Your task to perform on an android device: I want to add the JBL-Noise Cancelling Wireless Headphones -Under Armour project Rock Brand New to my cart, so add this headphones to my cart in the eBay app.
Image 0: 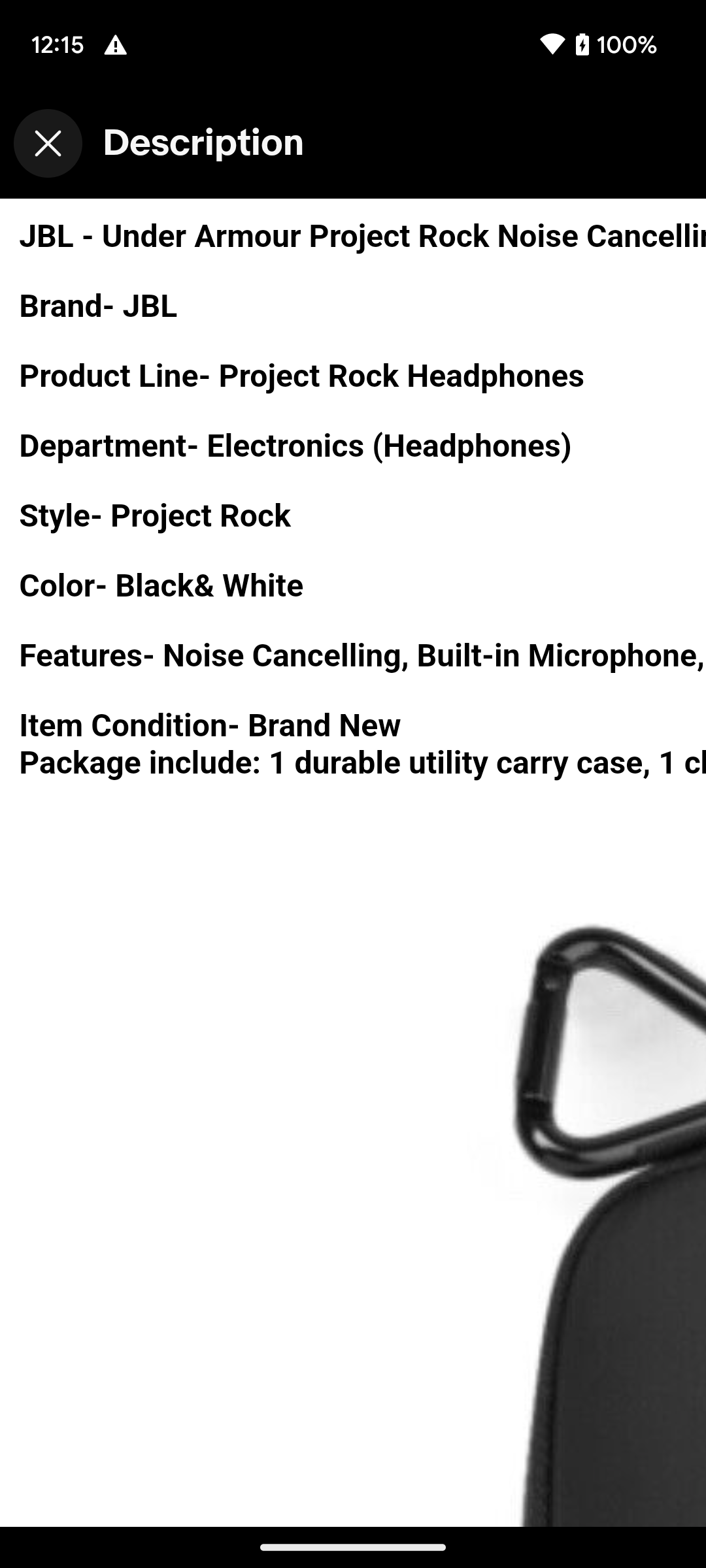
Go back to the previous page.
Step 0: press back button
Image 1: 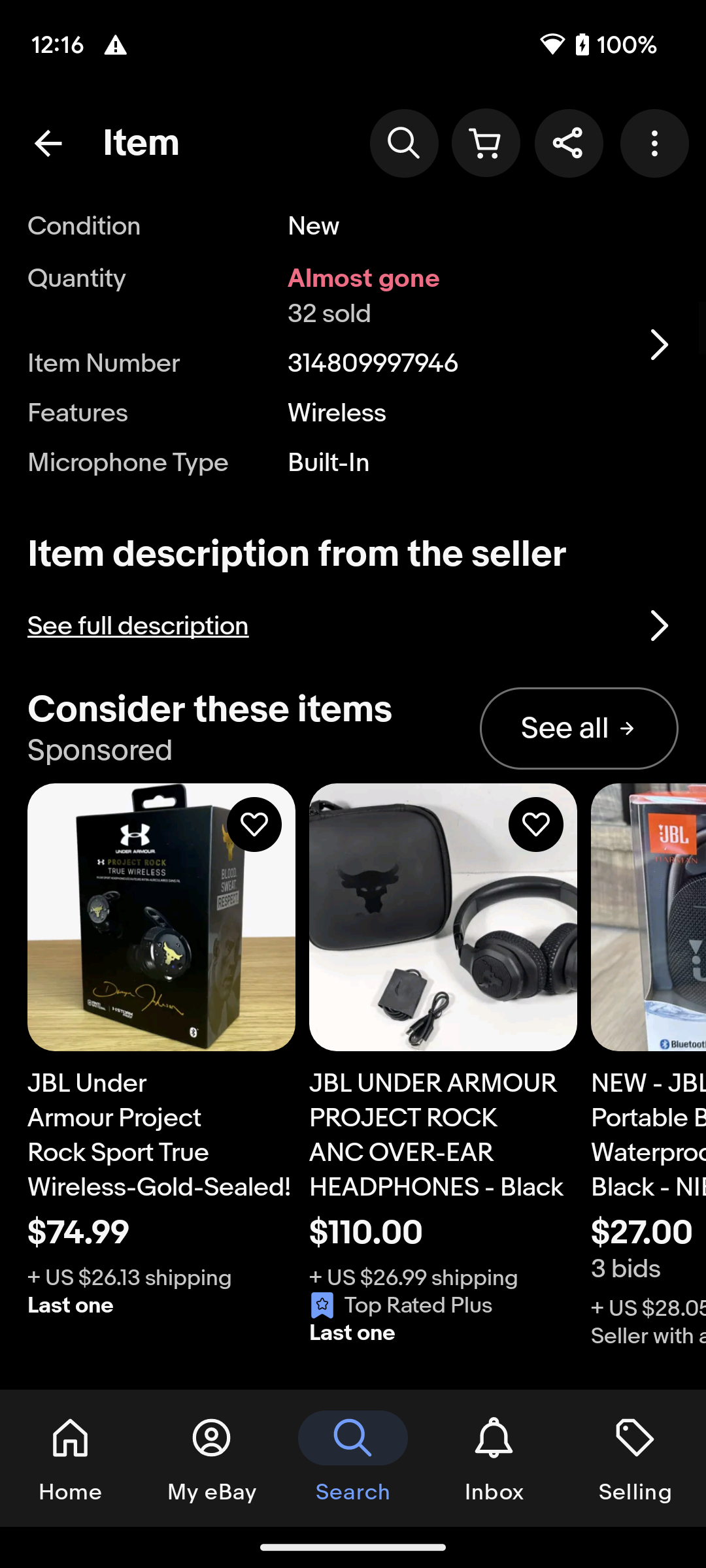
Scroll up to view the add to cart option.
Step 1: scroll up
Image 2: 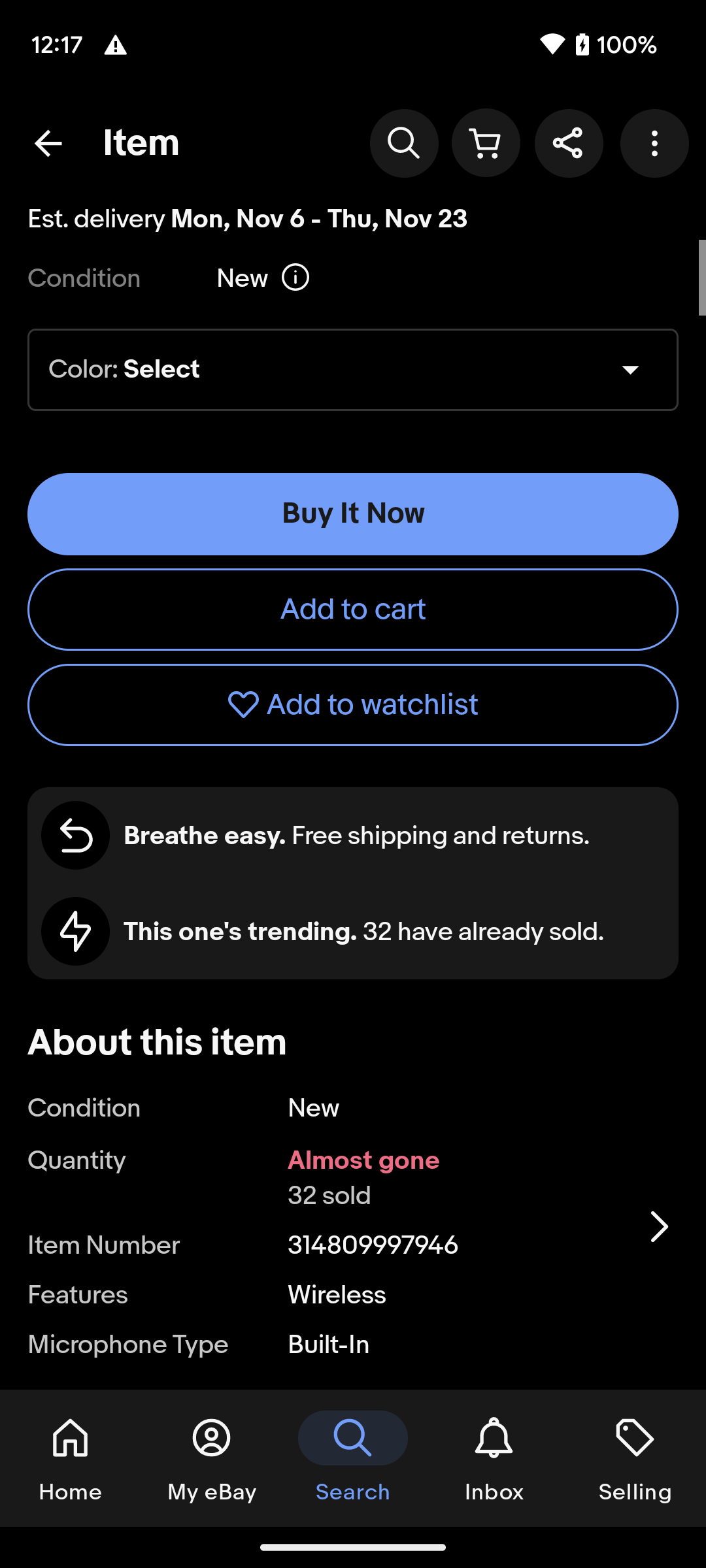
Click on the Add to Cart button to add this product to my cart.
Step 2: click (353, 610)
Image 3: 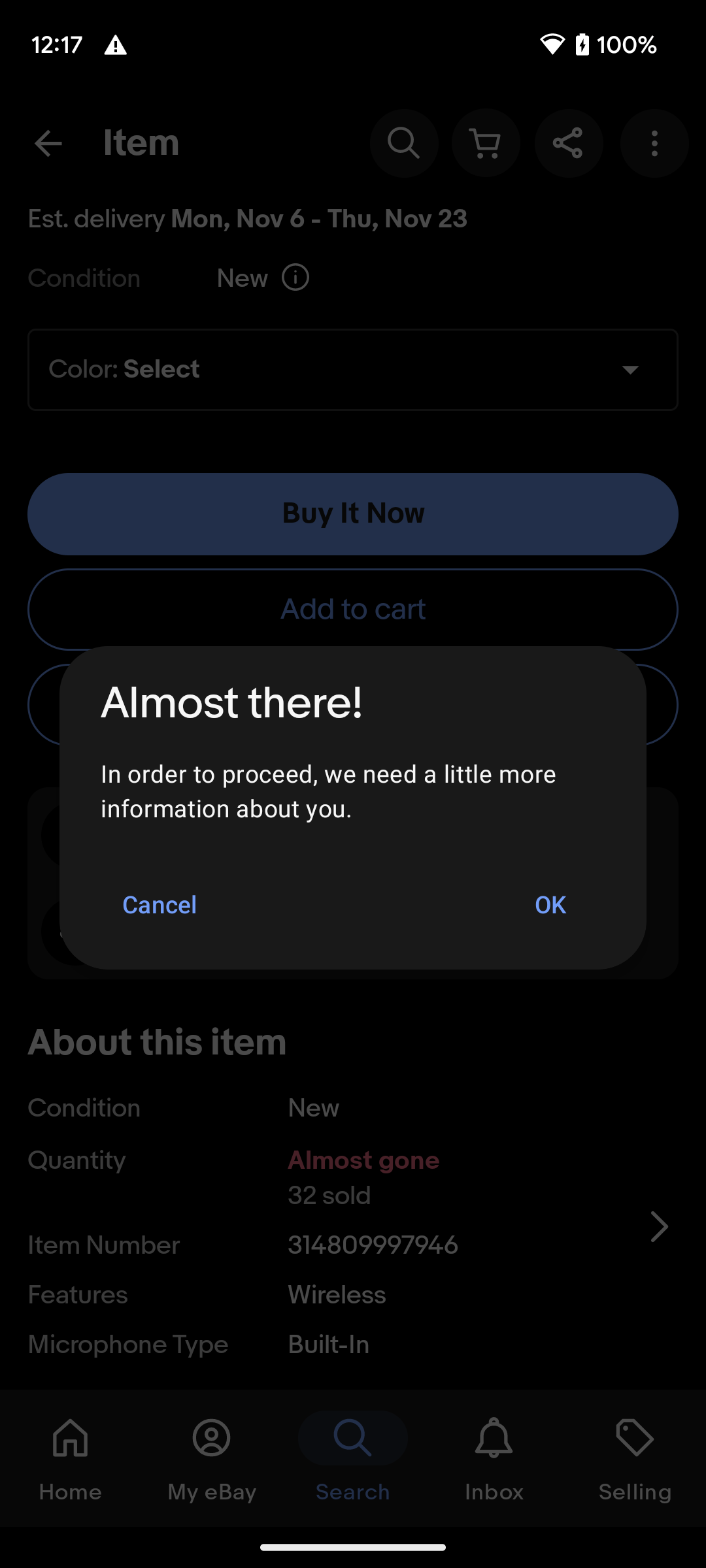
Click on the Add to Cart button to add this product to my cart.
Step 3: wait
Image 4: 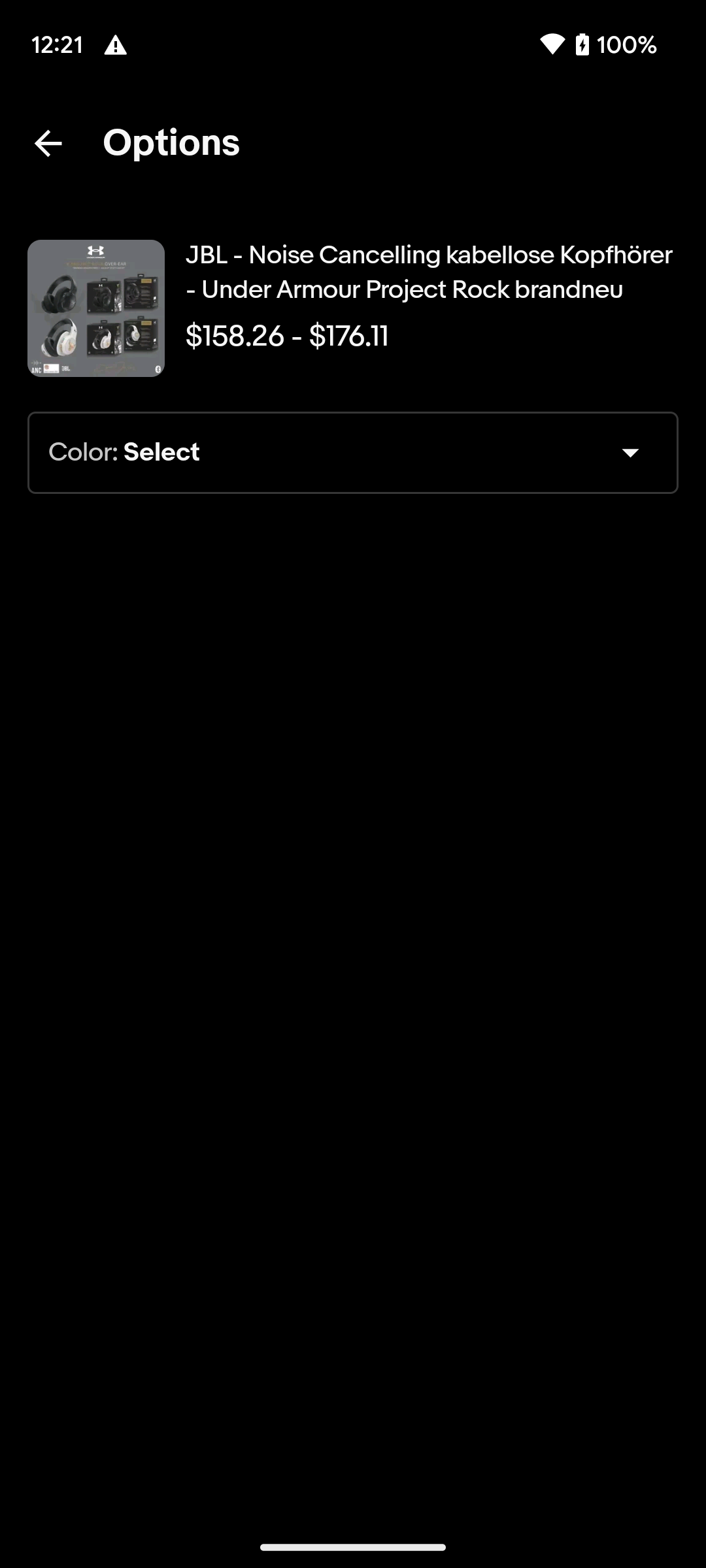
Click on the Color drop-down button to select the color.
Step 4: click (311, 453)
Image 5: 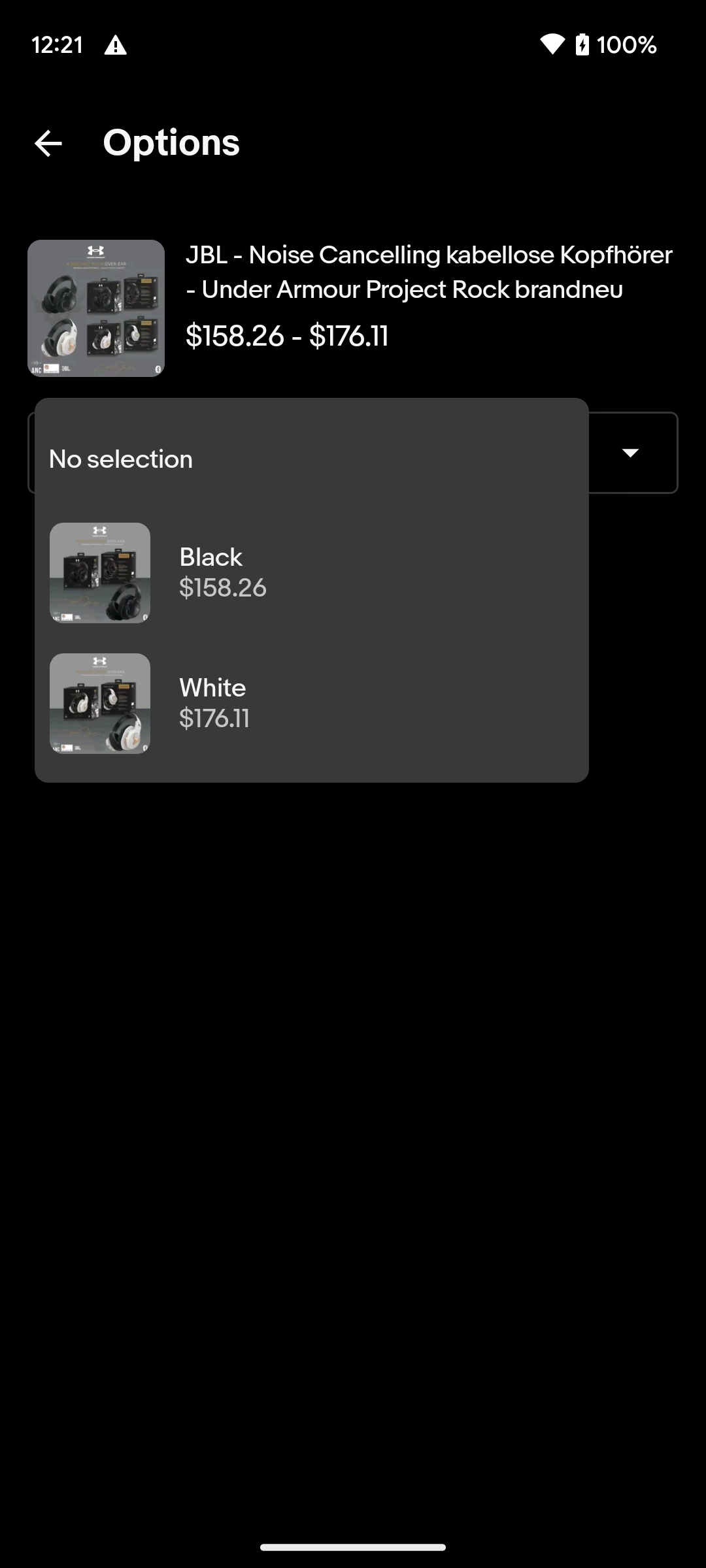
Click on the Black color to select the color.
Step 5: click (377, 557)
Image 6: 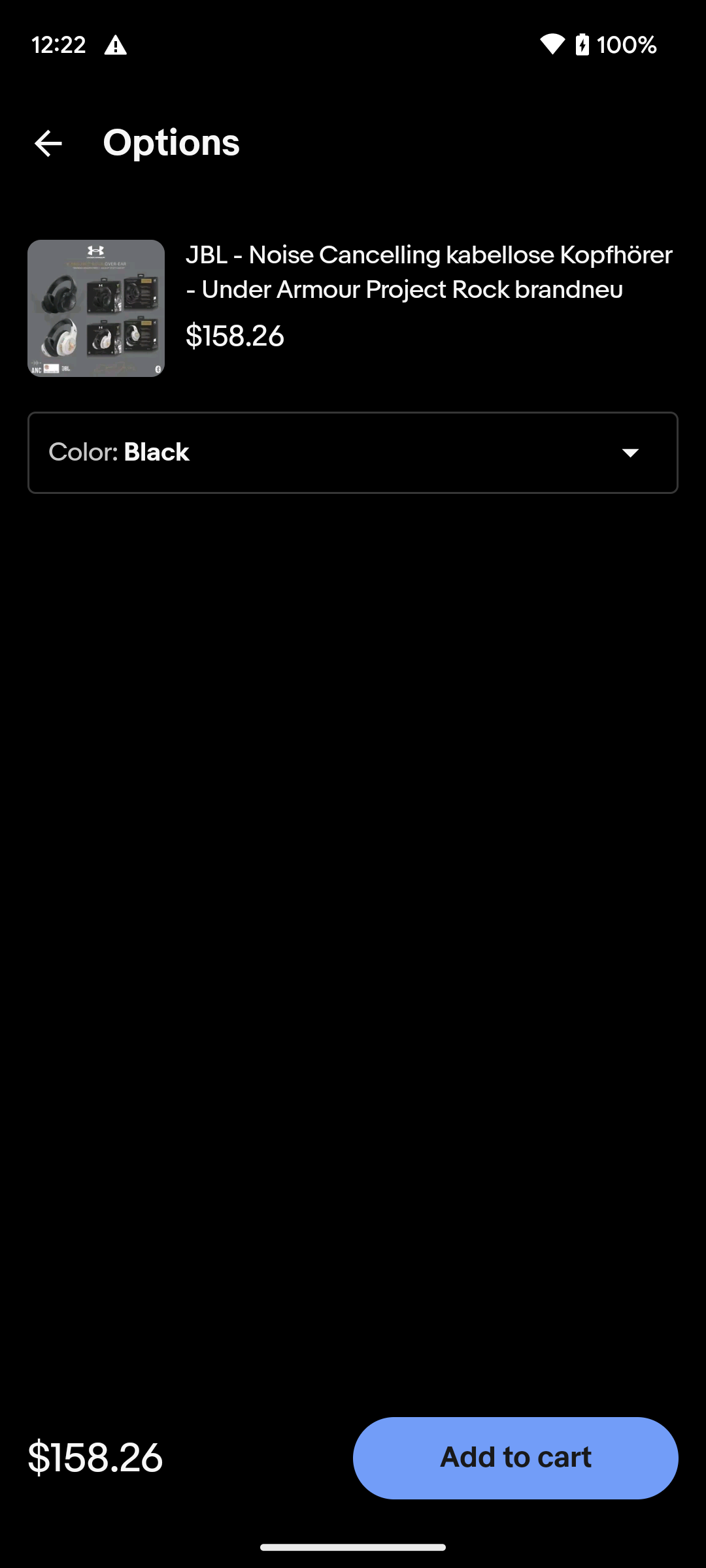
Click on the Add to Cart button at the bottom right corner of the screen to add this headphone to my cart.
Step 6: click (516, 1458)